Your task to perform on an android device: In the GetBy app, I want to view the lowest-priced bus schedules from Rome to Florence.
Image 0: 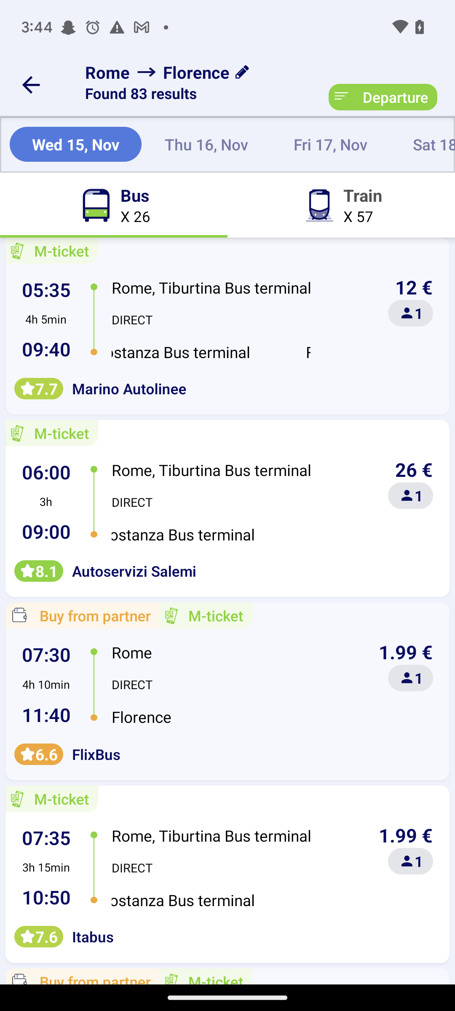
Click on the sort section
Step 0: click (395, 97)
Image 1: 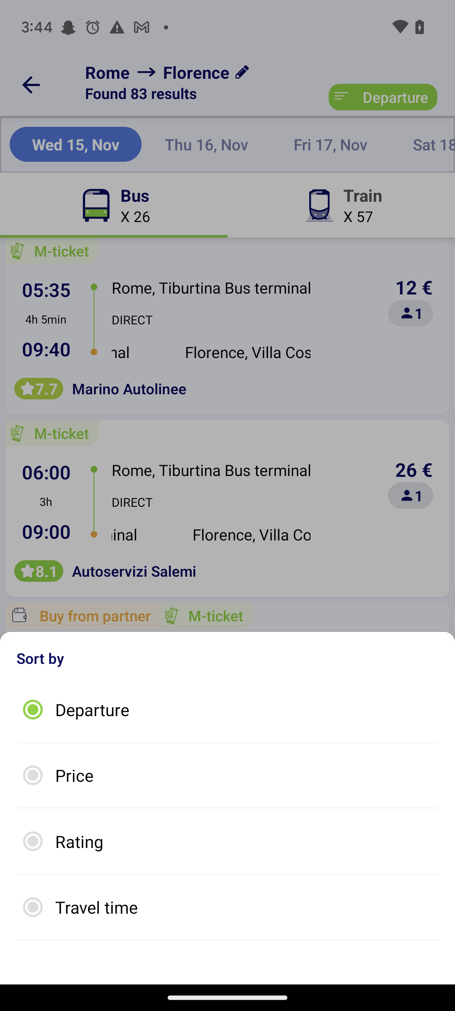
Click on the price option
Step 1: click (227, 776)
Image 3: 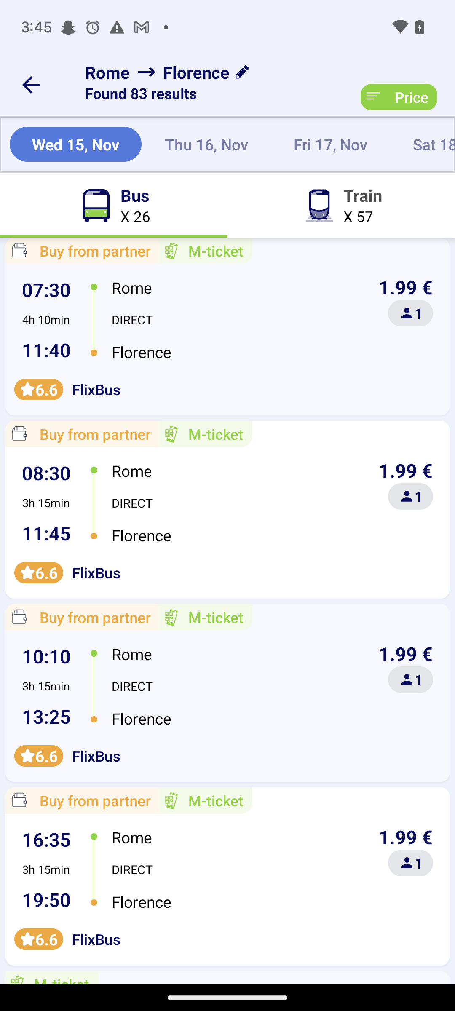
Open the first suggested train
Step 3: click (233, 320)
Image 4: 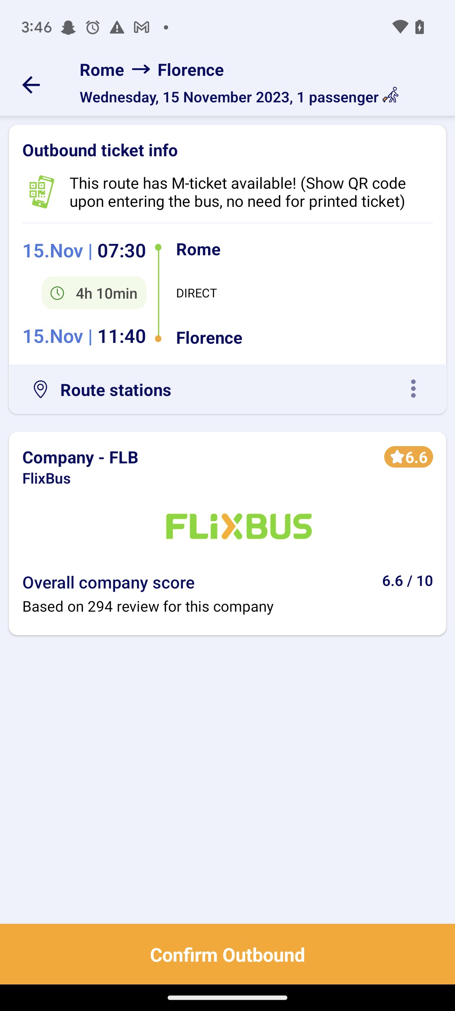
Click on the more icon
Step 4: click (408, 393)